Your task to perform on an android device: I am in Antwerp now, but I want to buy a property in Brussels. Visit Trovit Homes and find 2BHK apartments priced between 100,000 to 750,000 Euros.
Image 0: 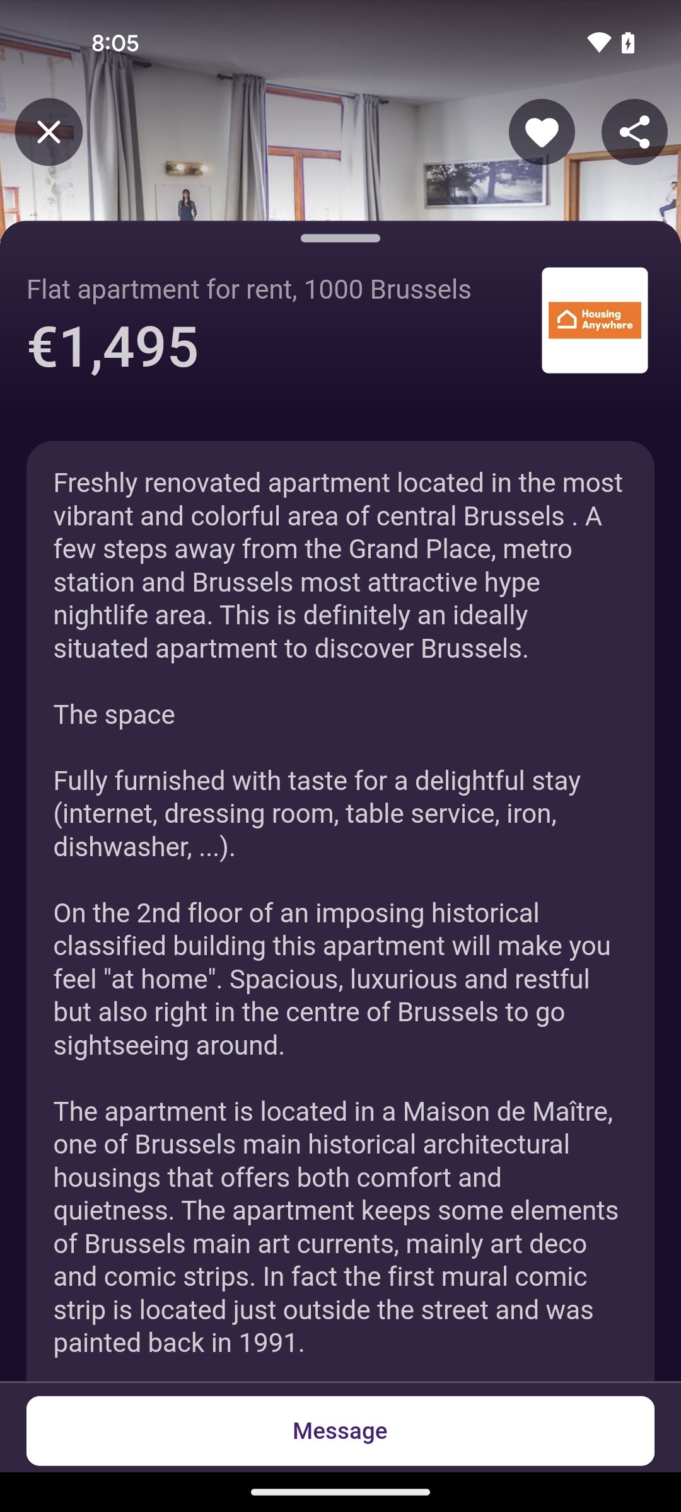
Open the Trovit Homes app
Step 0: open app "Trovit Homes"
Image 1: 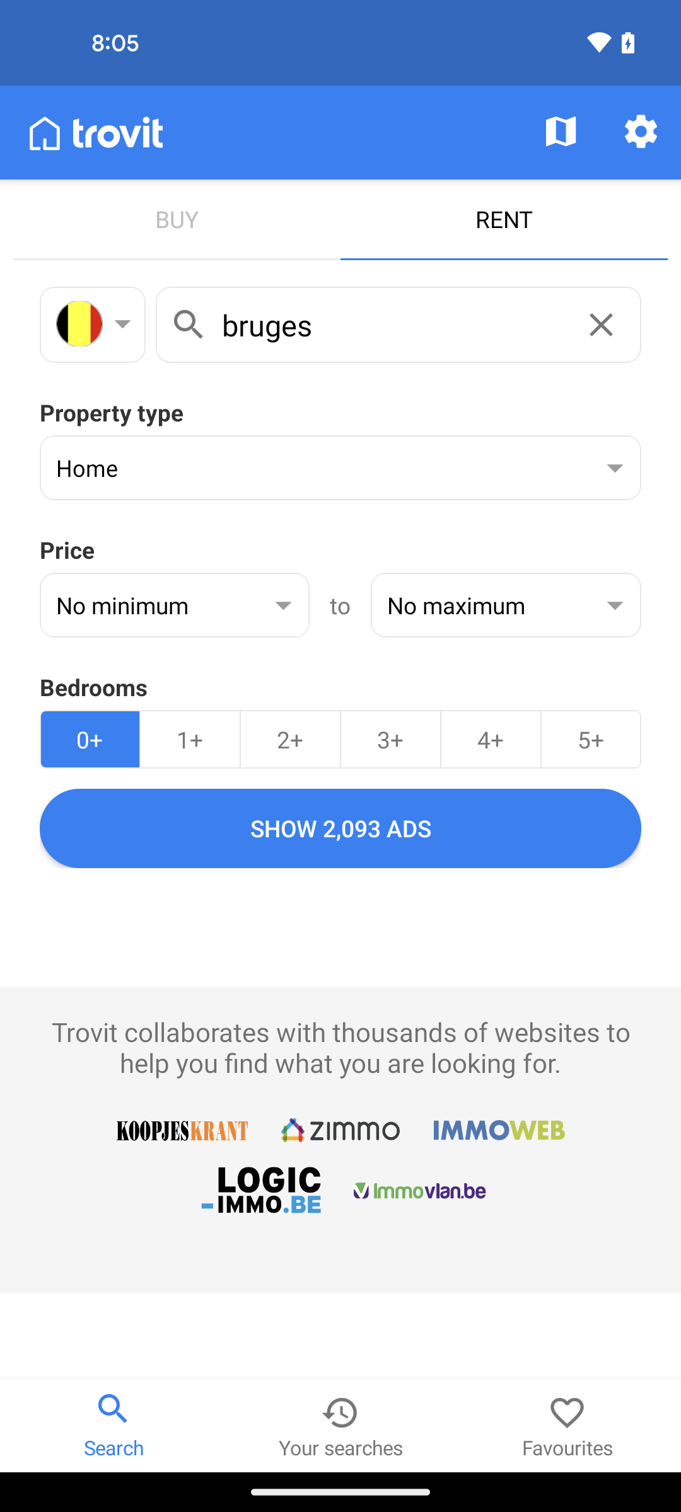
Select the buy option at the left top corner of the screen
Step 1: click (177, 219)
Image 2: 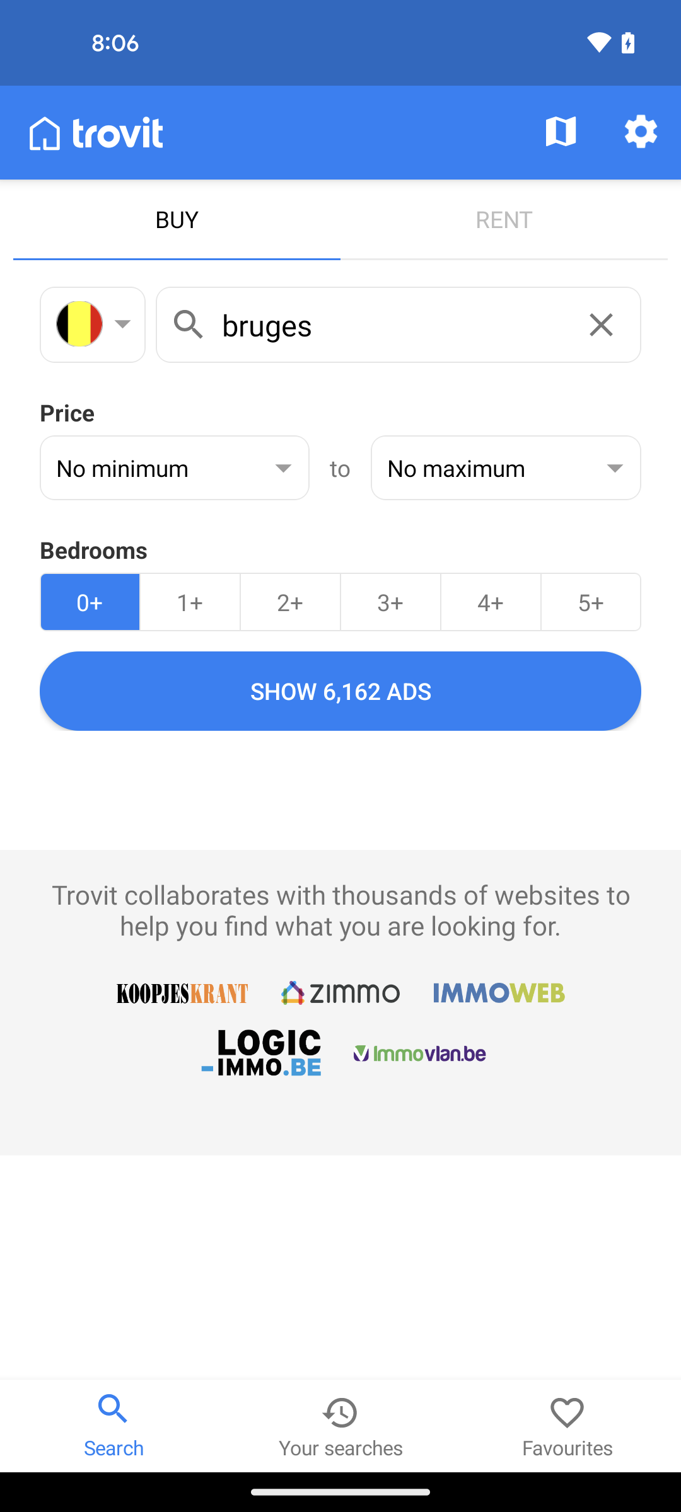
Tap on the cross icon to clear the search bar
Step 2: click (601, 324)
Image 3: 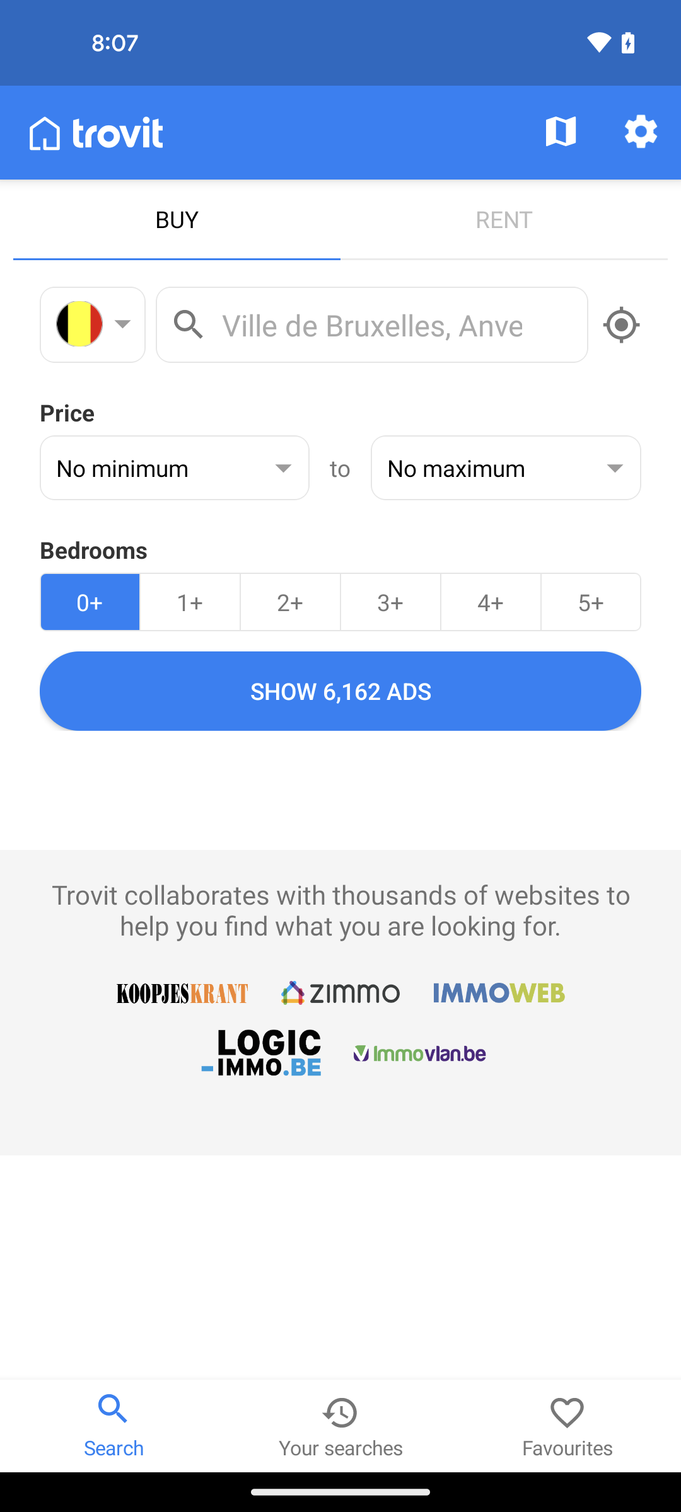
Tap on the location search bar
Step 3: click (371, 324)
Image 4: 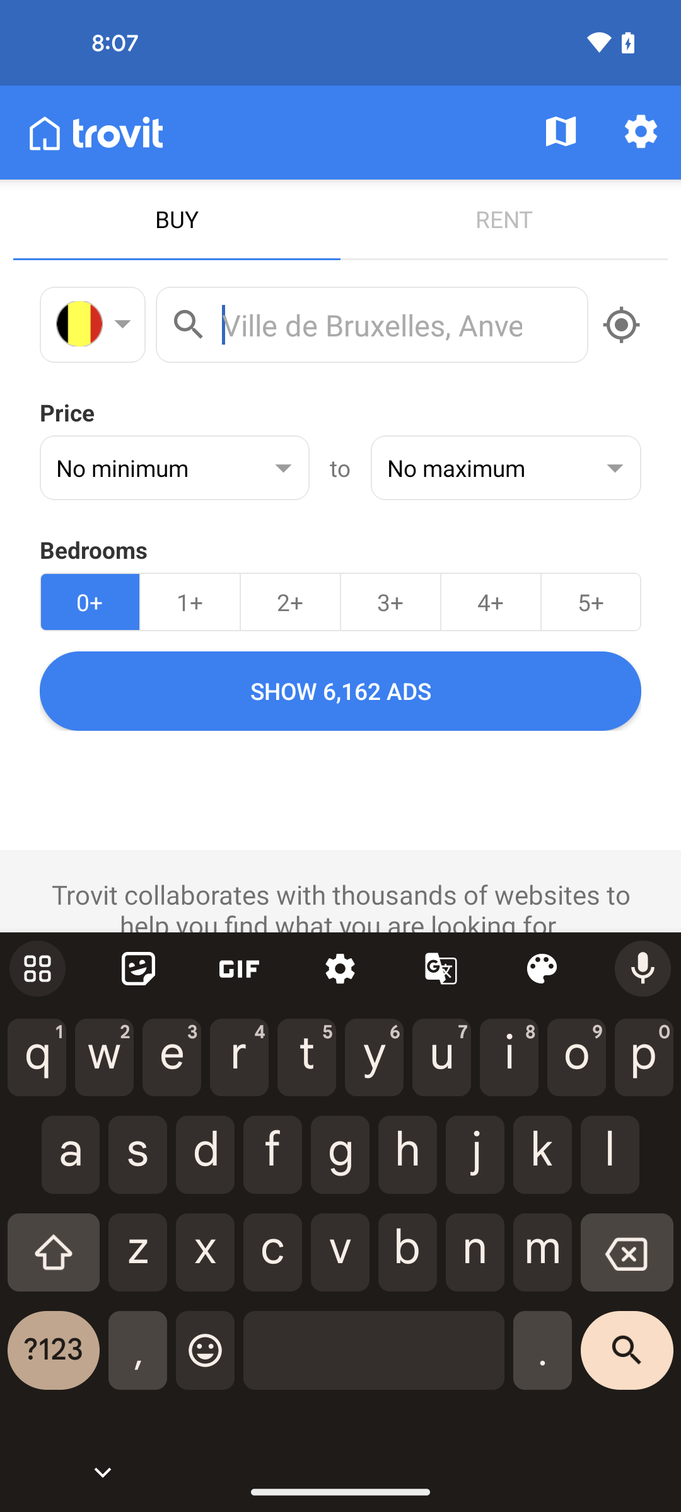
Search the location to Brussels
Step 4: type "Brussels"
Image 5: 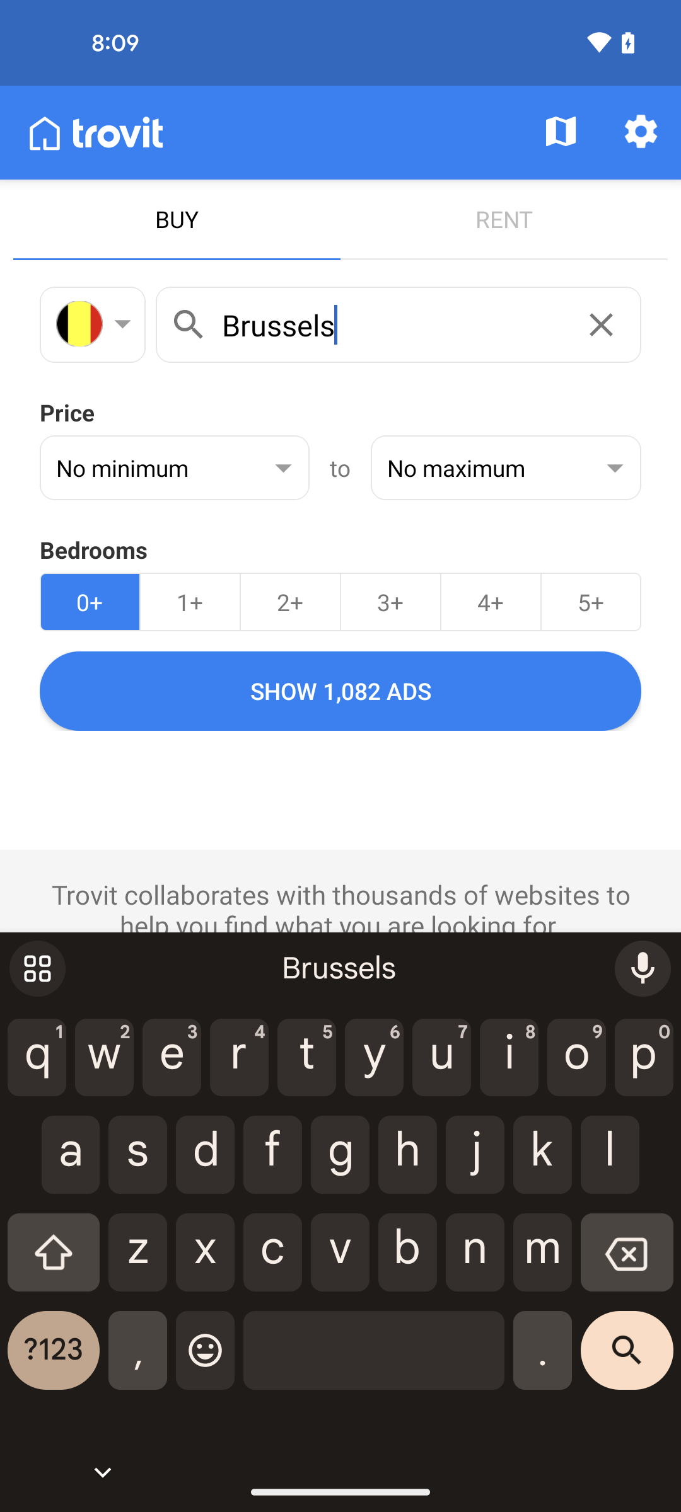
Tap on the no minimum price box
Step 5: click (160, 467)
Image 6: 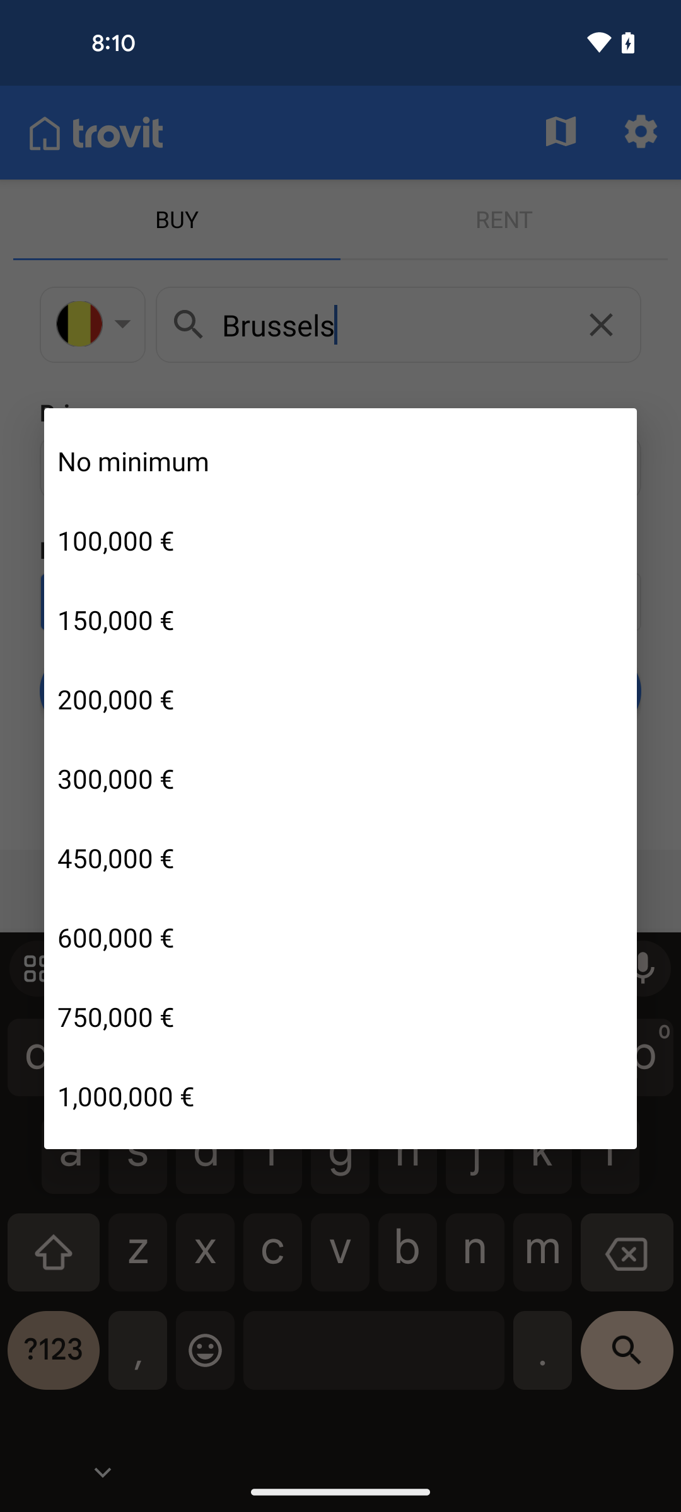
Select the first option
Step 6: click (340, 541)
Image 7: 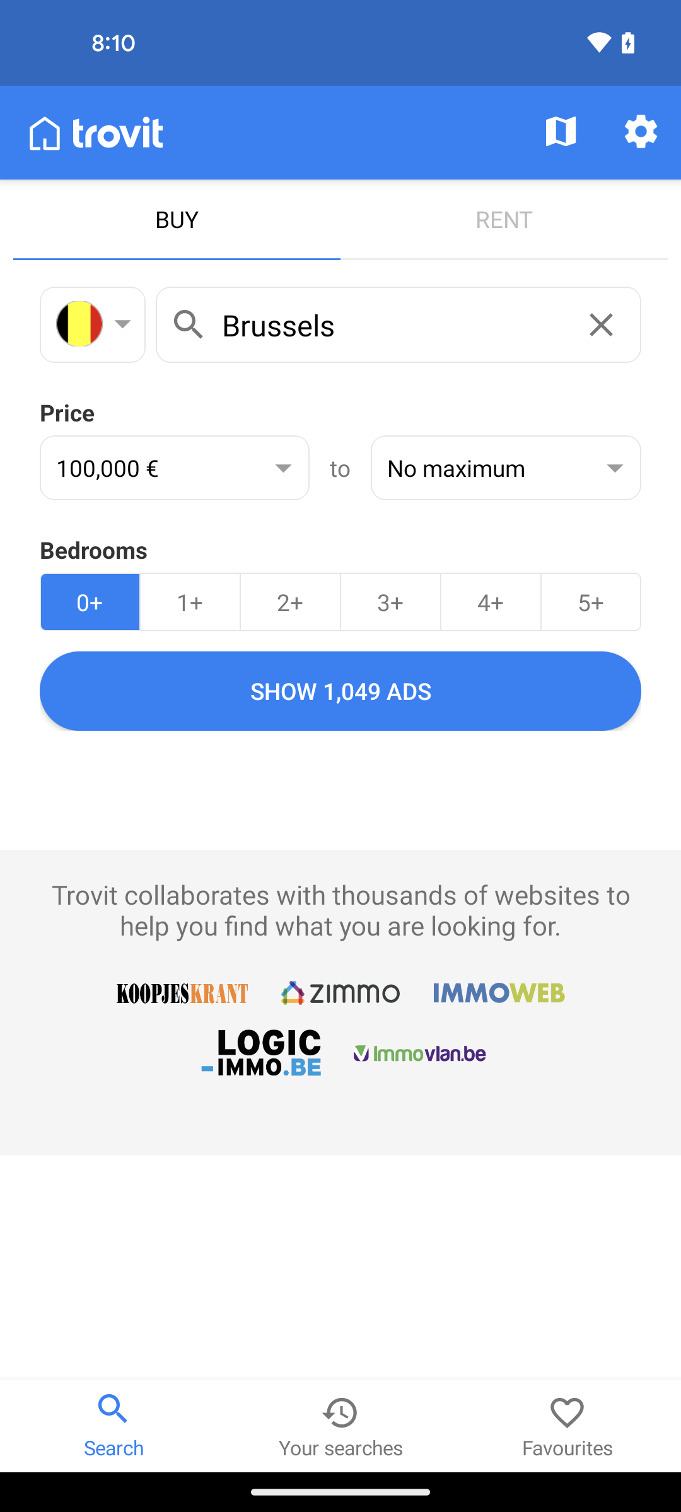
Tap on the no maximum box
Step 7: click (491, 467)
Image 8: 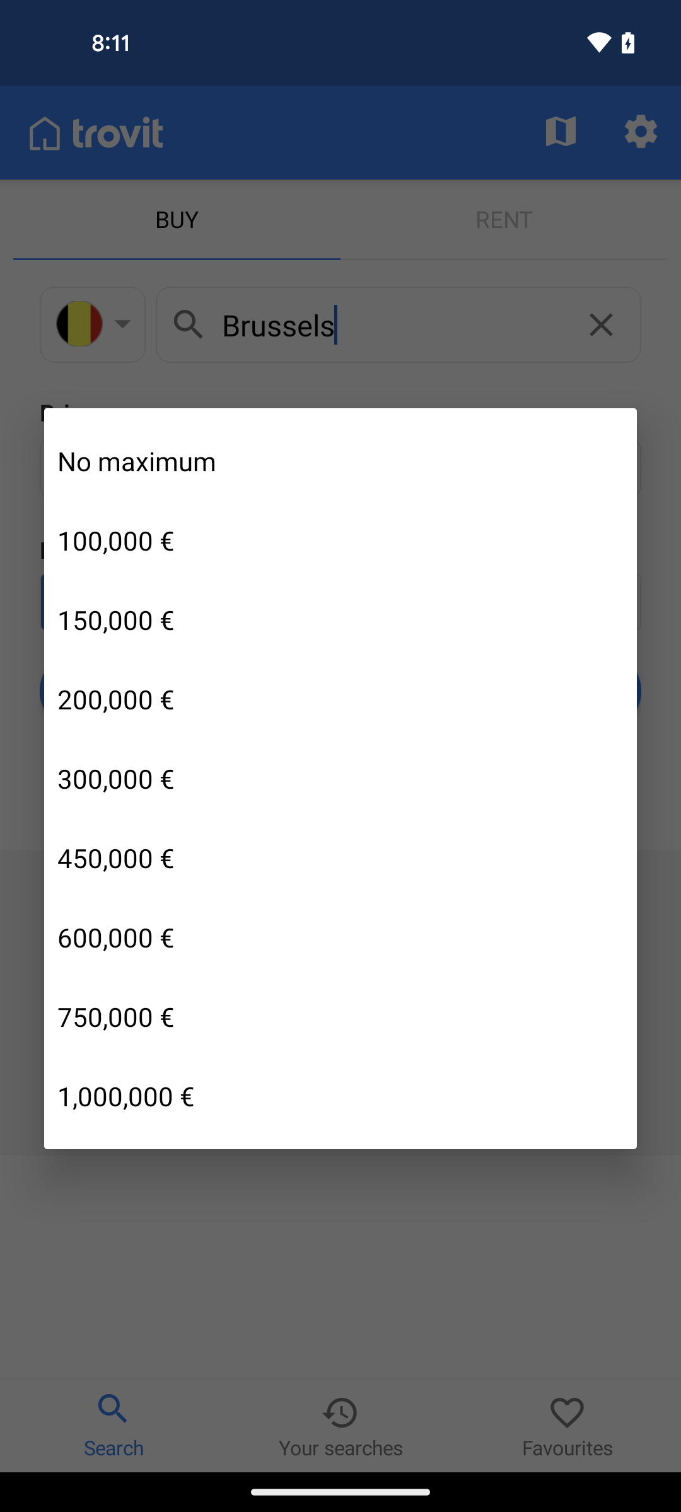
Select the price 750000 euro
Step 8: click (340, 1017)
Image 9: 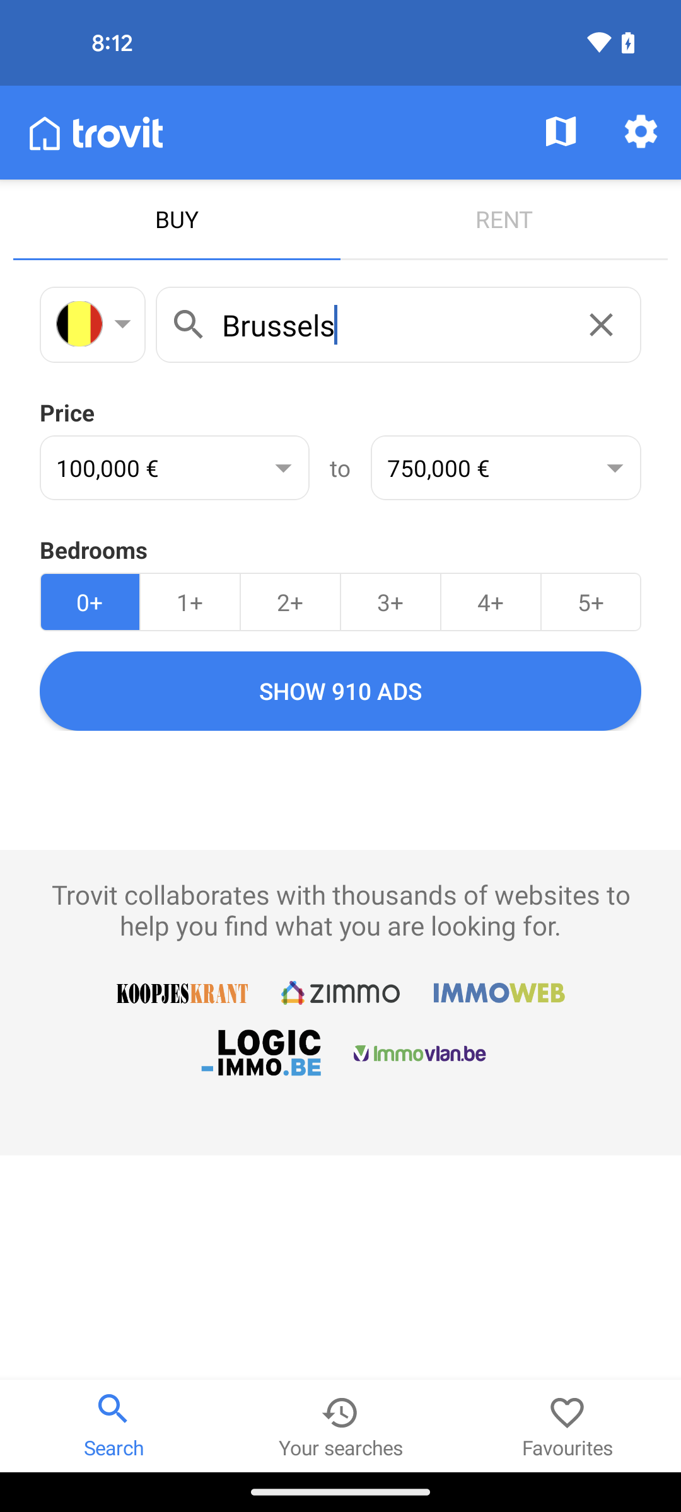
Tap on the 2+ bedrooms option
Step 9: click (290, 602)
Image 10: 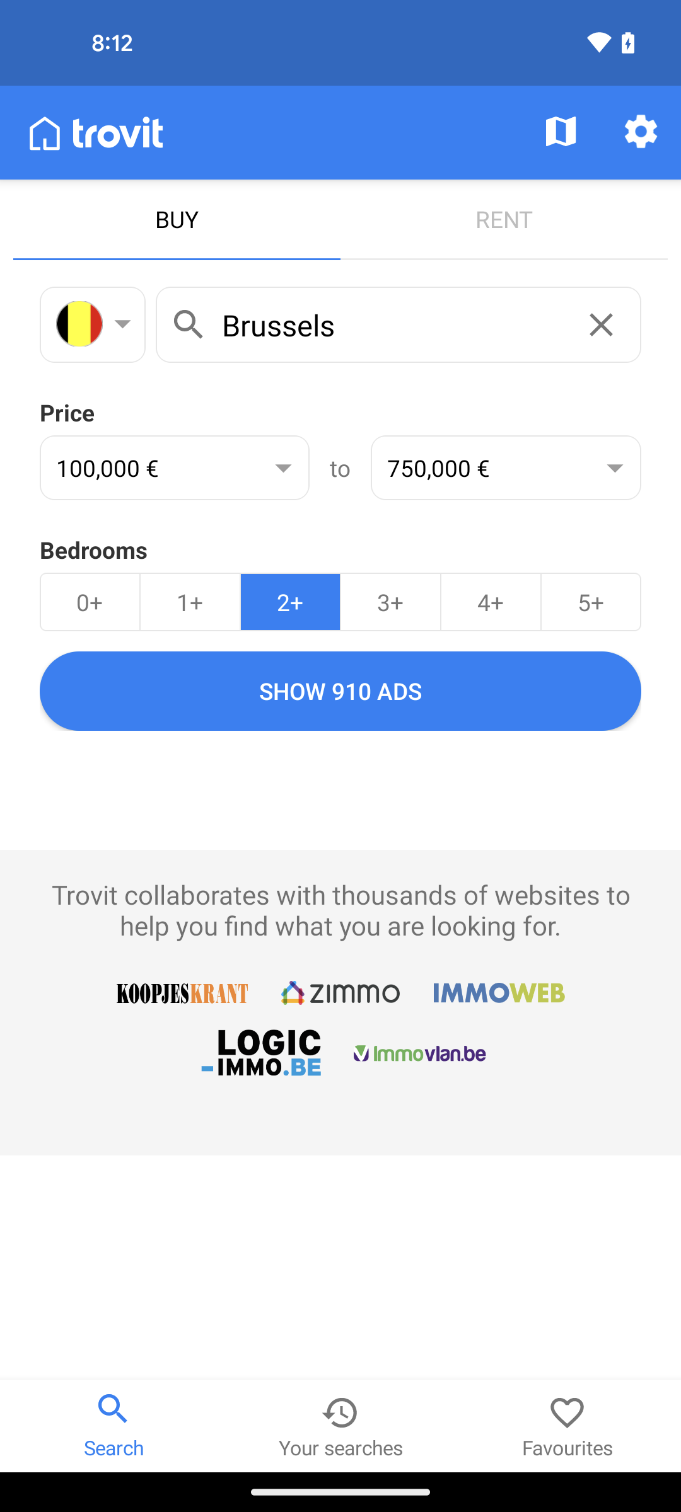
Tap on the show 910 ads button
Step 10: click (340, 690)